Your task to perform on an android device: Adjust the brightness to full so that I can view my favorite "The Queen's Gambit" book.
Image 0: 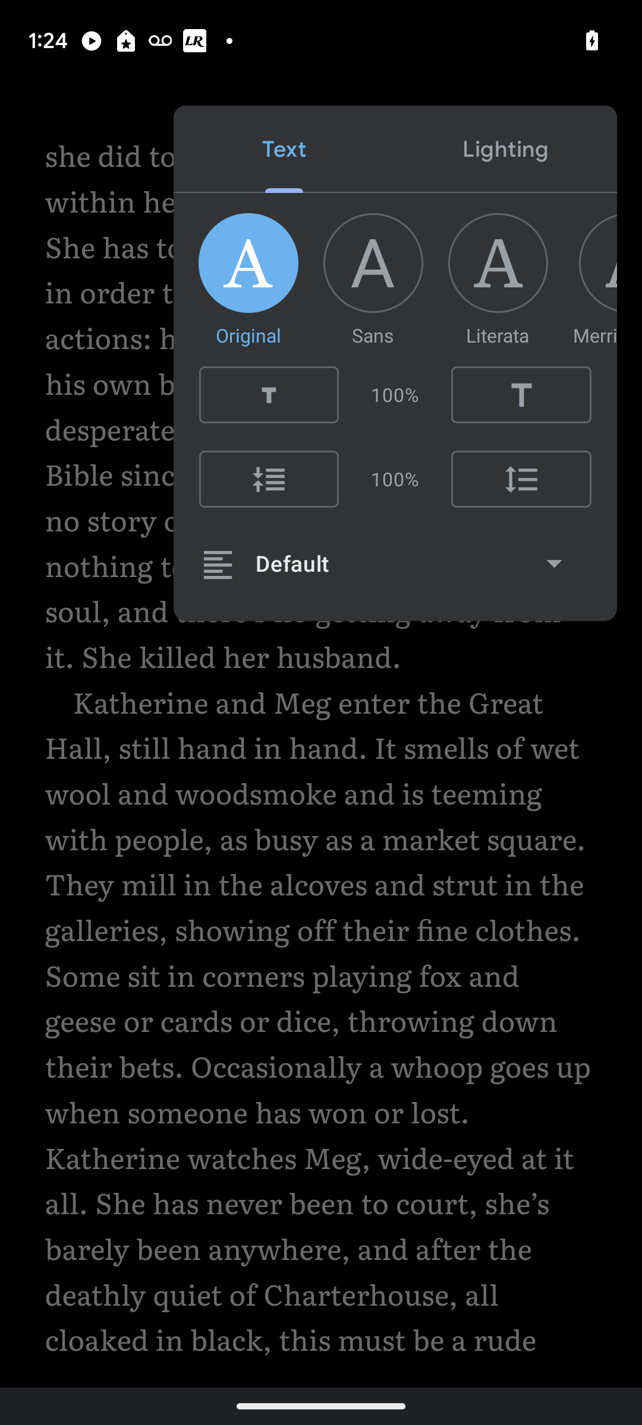
Click on the tab "Lighting".
Step 0: click (505, 149)
Image 1: 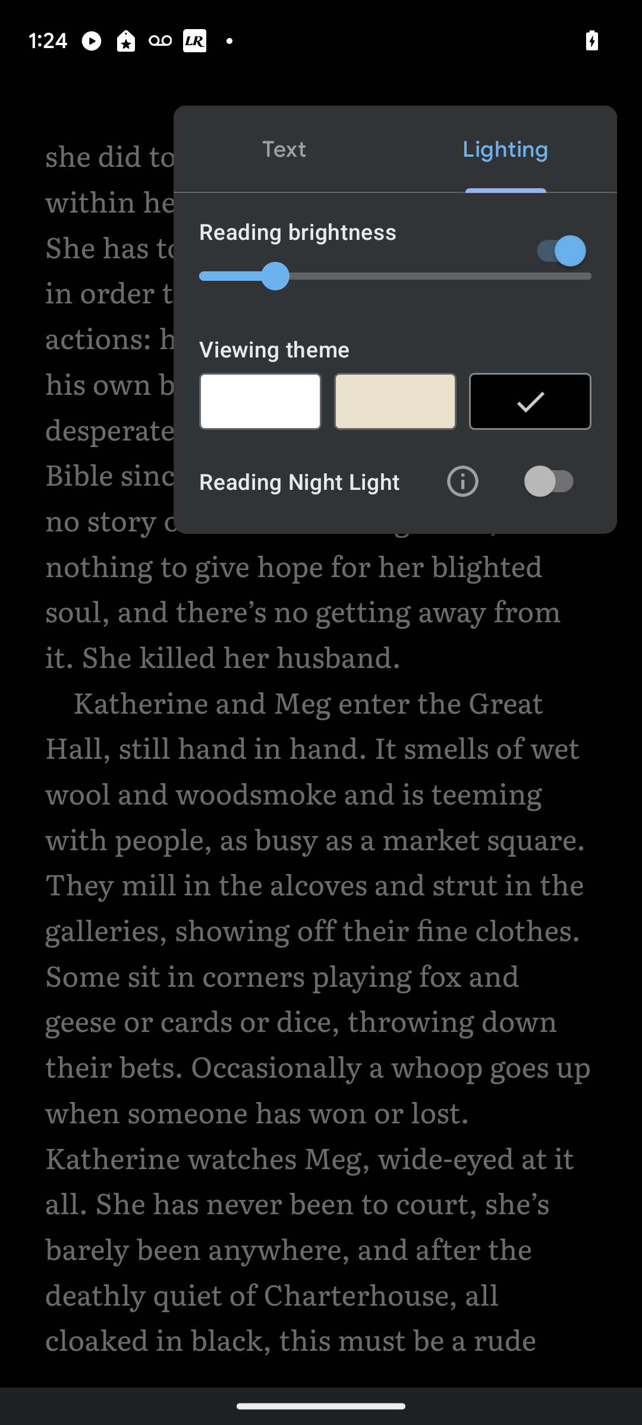
Scroll the Reading Brightness cursor to the right.
Step 1: scroll left